Your task to perform on an android device: Snooze the 8:05 pm alarm 
Image 0: 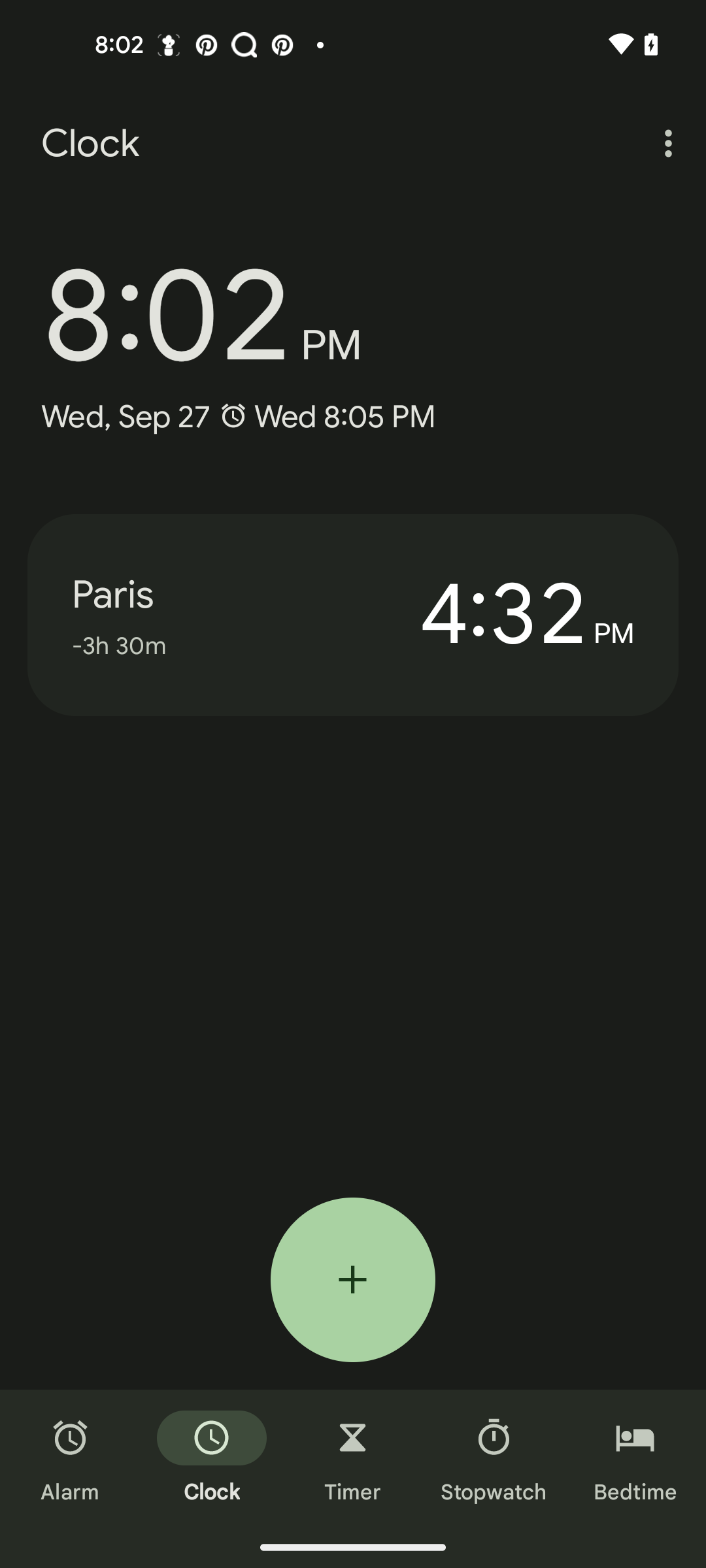
click on the alarm tab
Step 0: click (71, 1458)
Image 1: 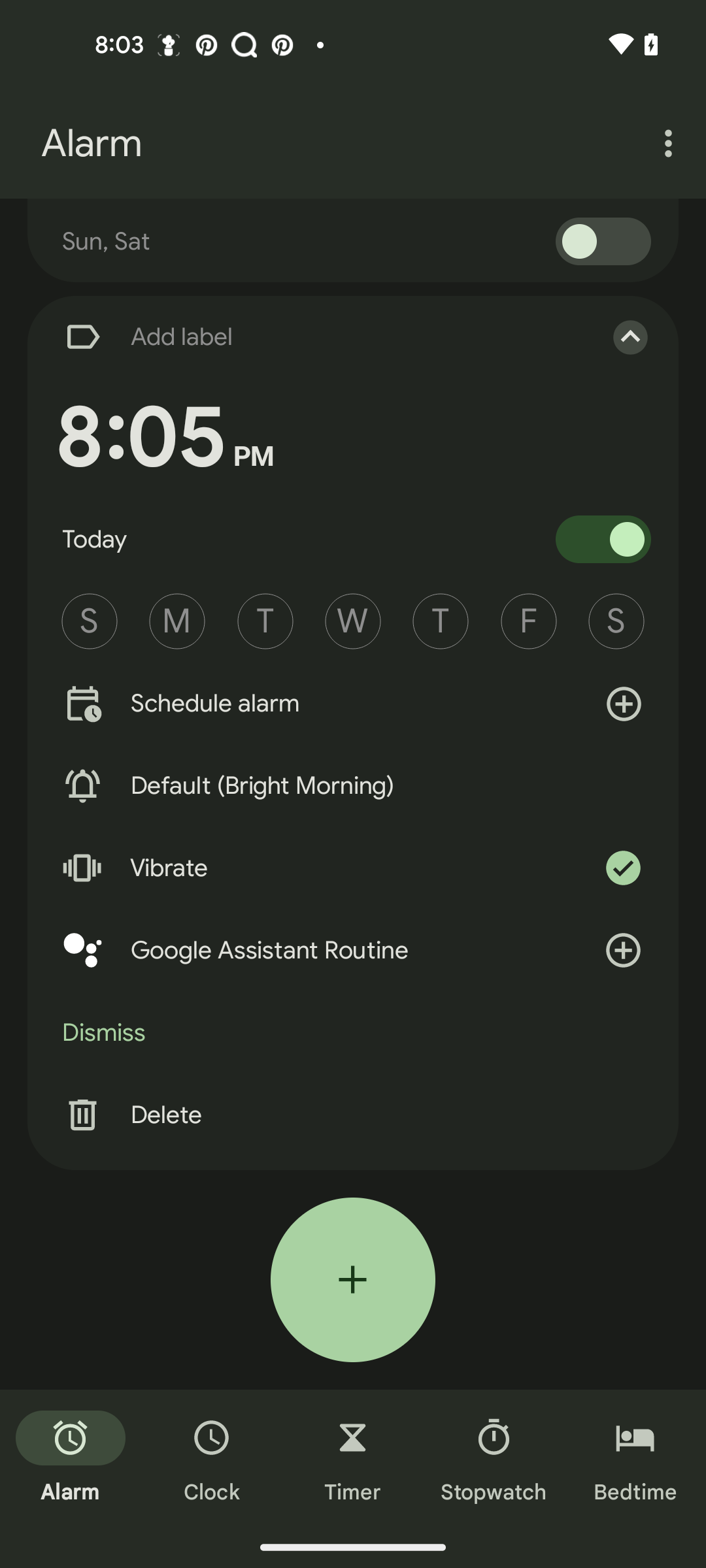
click on the alarm tab
Step 1: wait
Image 2: 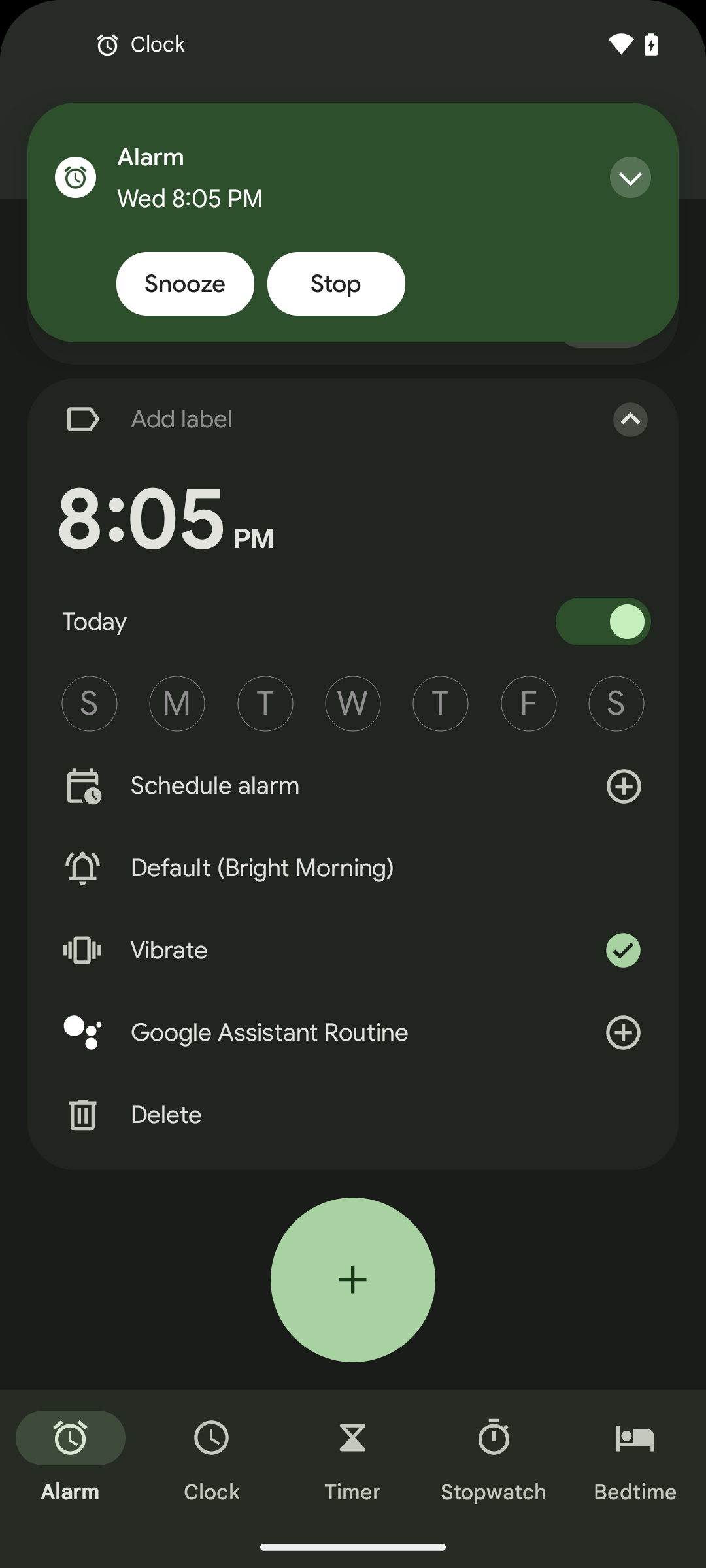
click on the snooze button
Step 2: click (185, 284)